Your task to perform on an android device: I'm thinking about taking a ship in January 2024 from Sao Paulo to South America for my holiday. Use the Trip.com app to look for a cruise vacation departing from Sao Paulo to South America in January 2024.
Image 0: 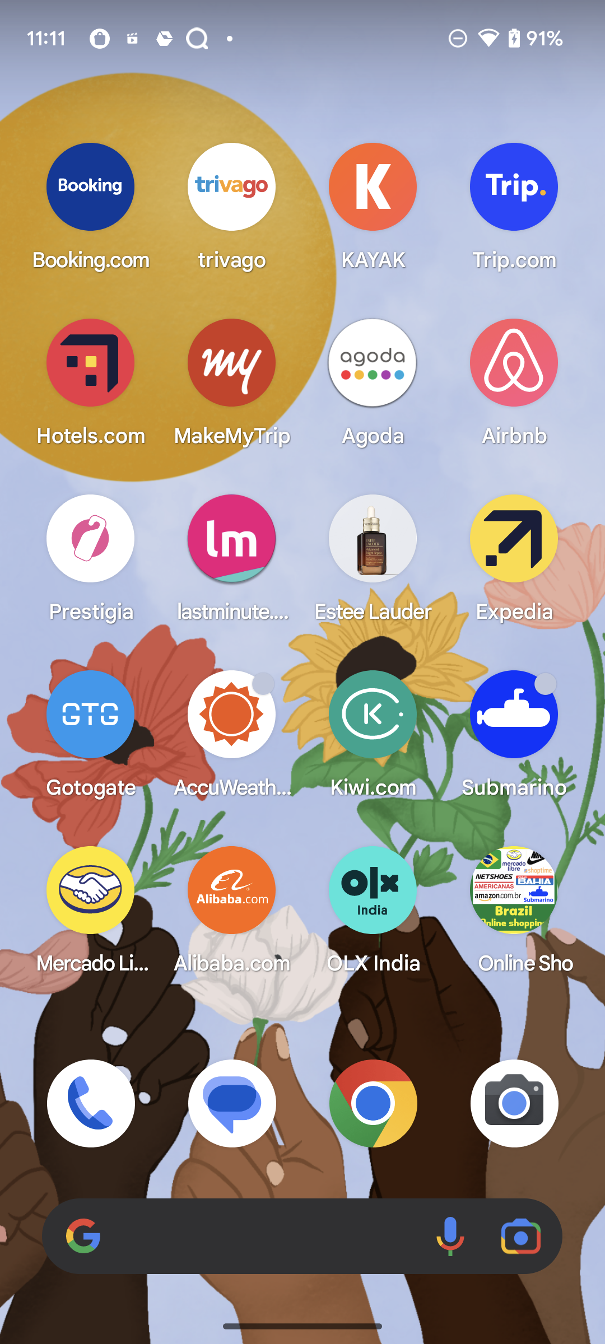
Open Trip.com App
Step 0: open app "Trip.com"
Image 1: 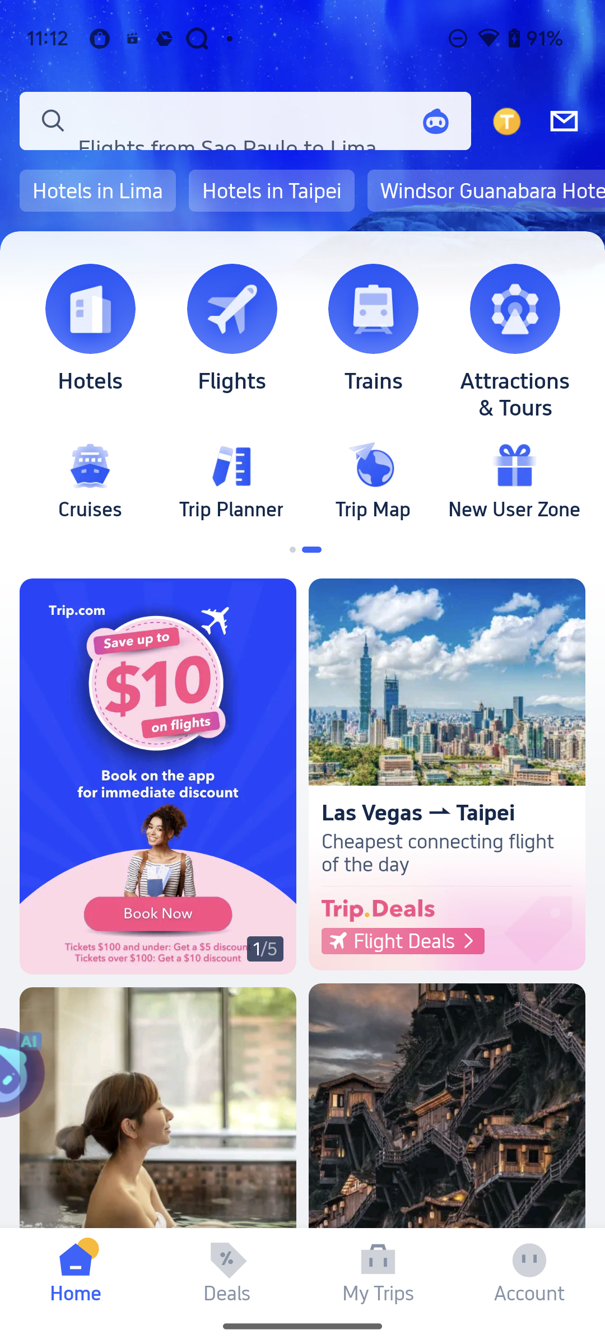
Click on the Cruises section
Step 1: click (90, 480)
Image 2: 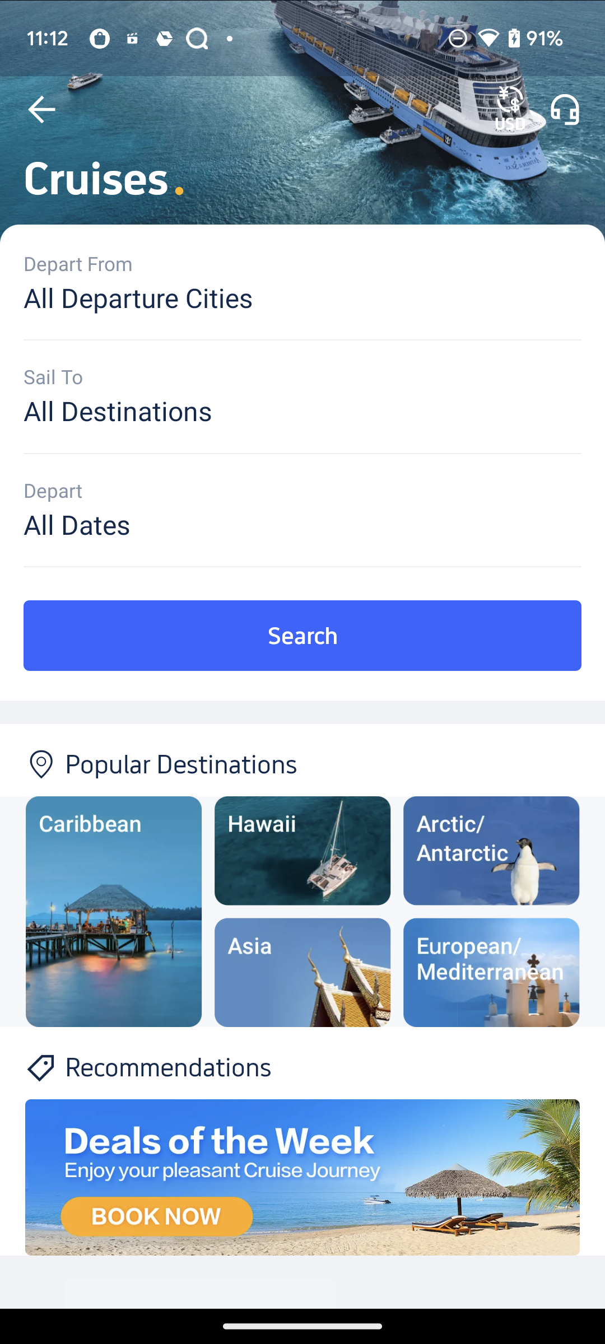
Click on depart from section
Step 2: click (302, 297)
Image 3: 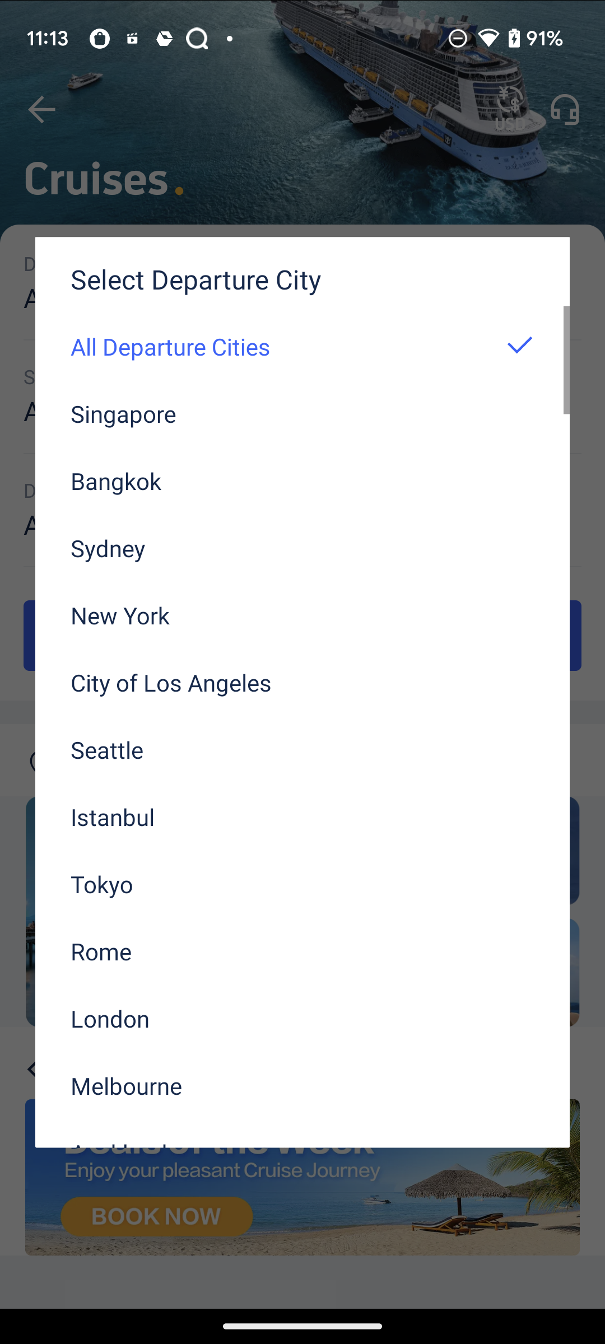
swipe up to see sao paulo
Step 3: scroll down
Image 4: 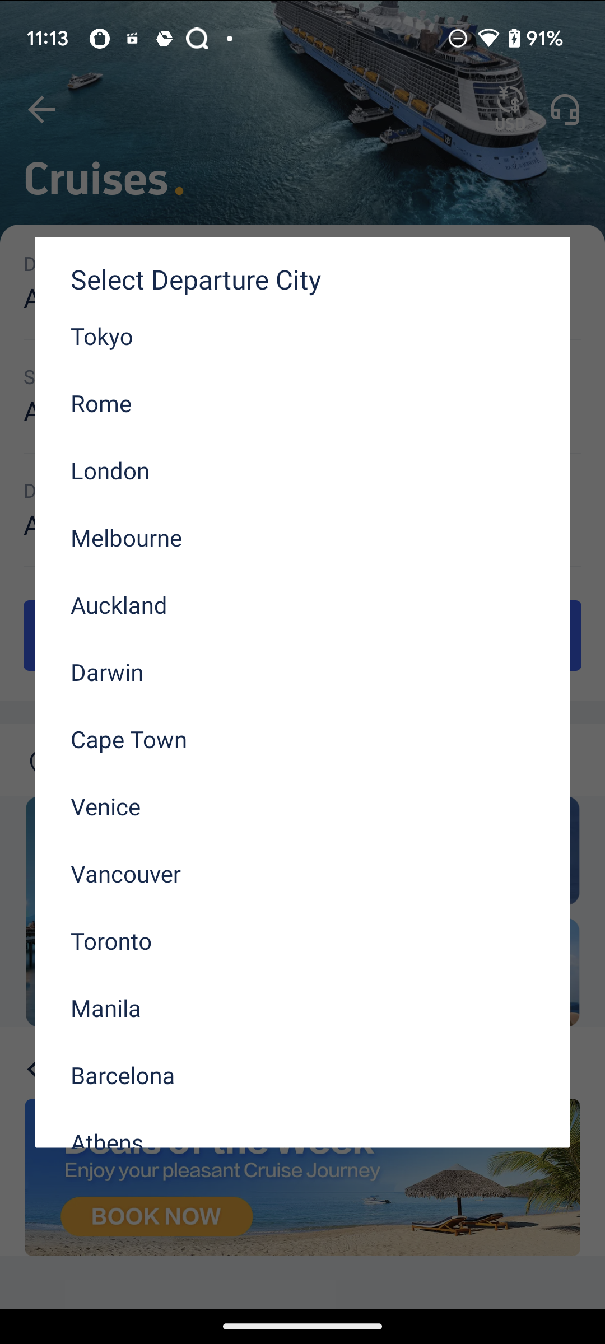
swipe up to see sao paulo
Step 4: scroll down
Image 5: 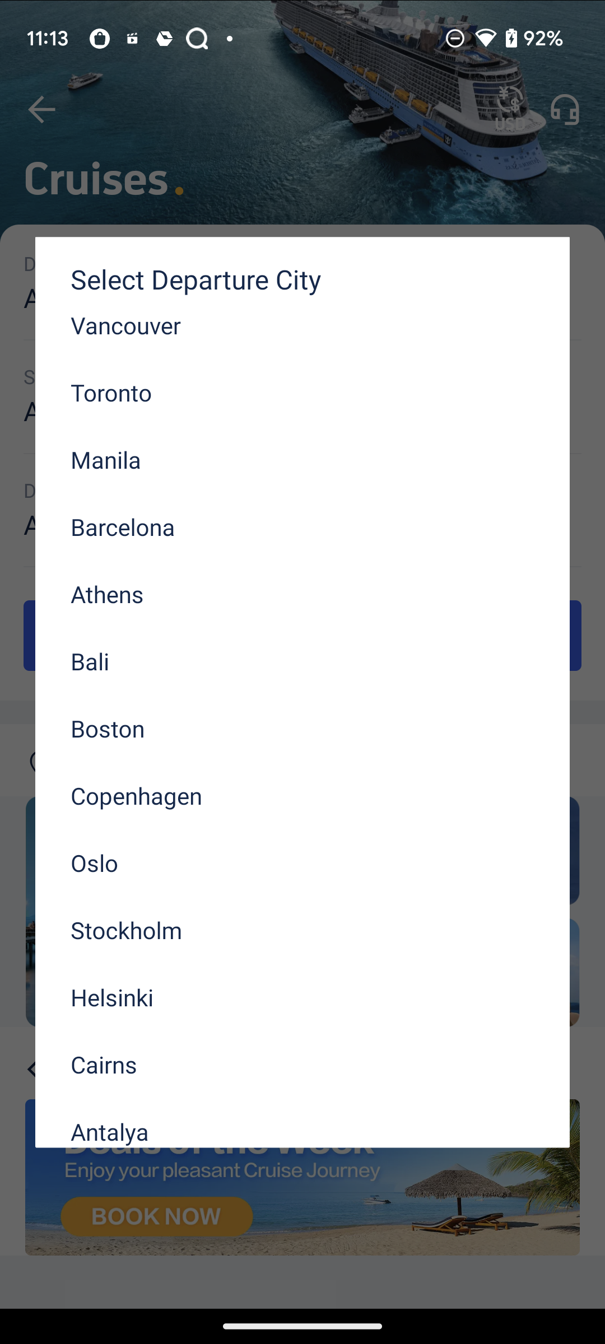
swipe up to see sao paulo
Step 5: scroll down
Image 6: 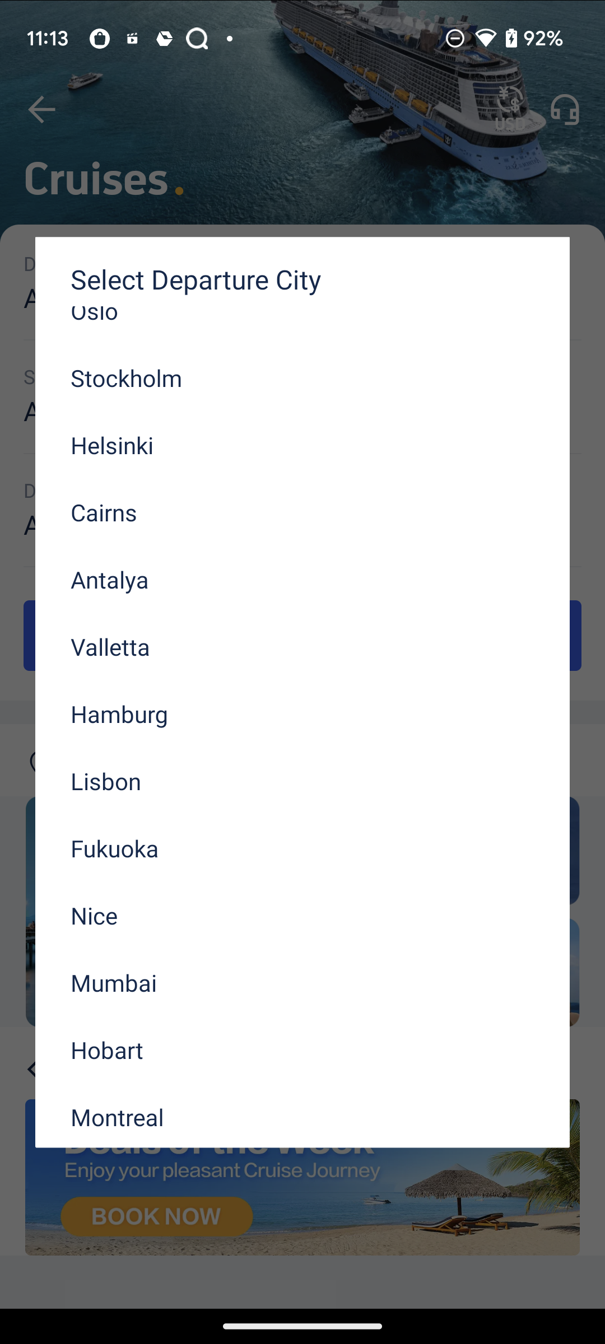
swipe up to see sao paulo
Step 6: scroll down
Image 7: 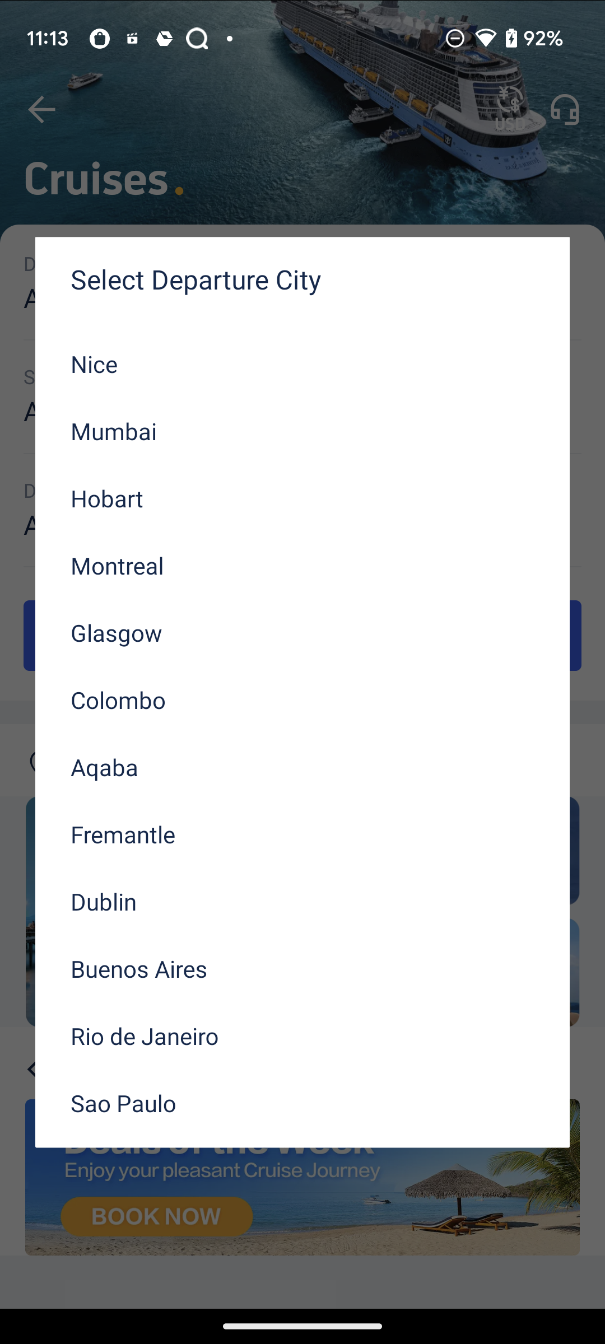
Select Departure City as Sao Paulo
Step 7: click (123, 1103)
Image 8: 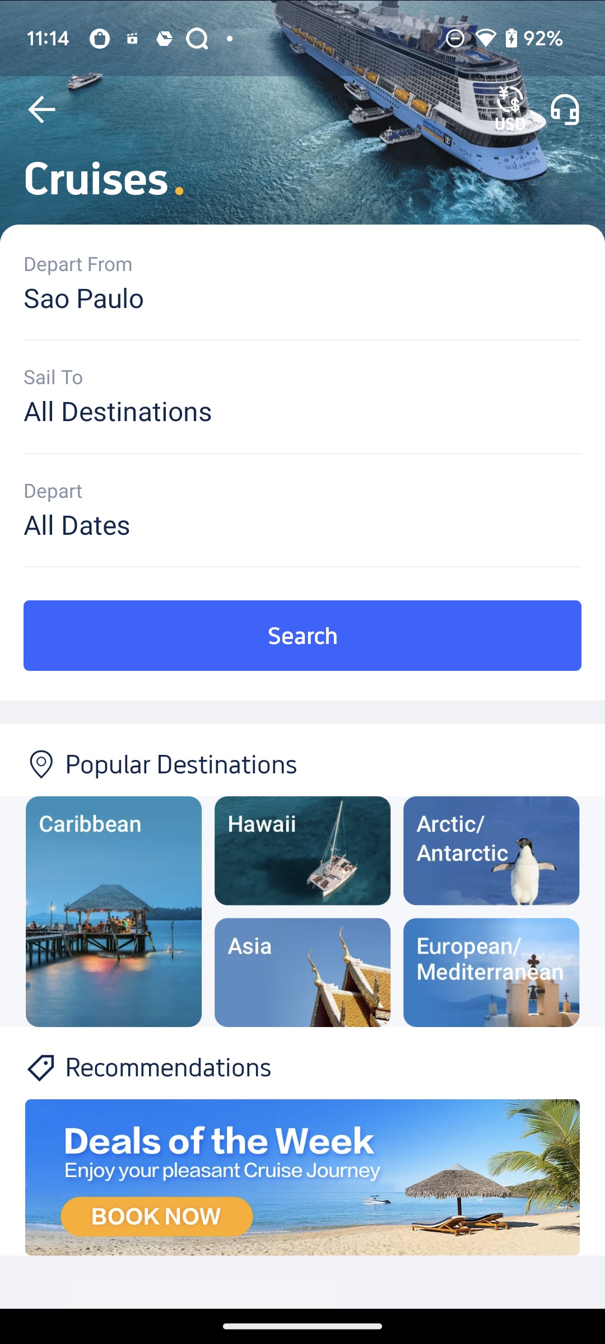
Click on sail to section
Step 8: click (302, 410)
Image 9: 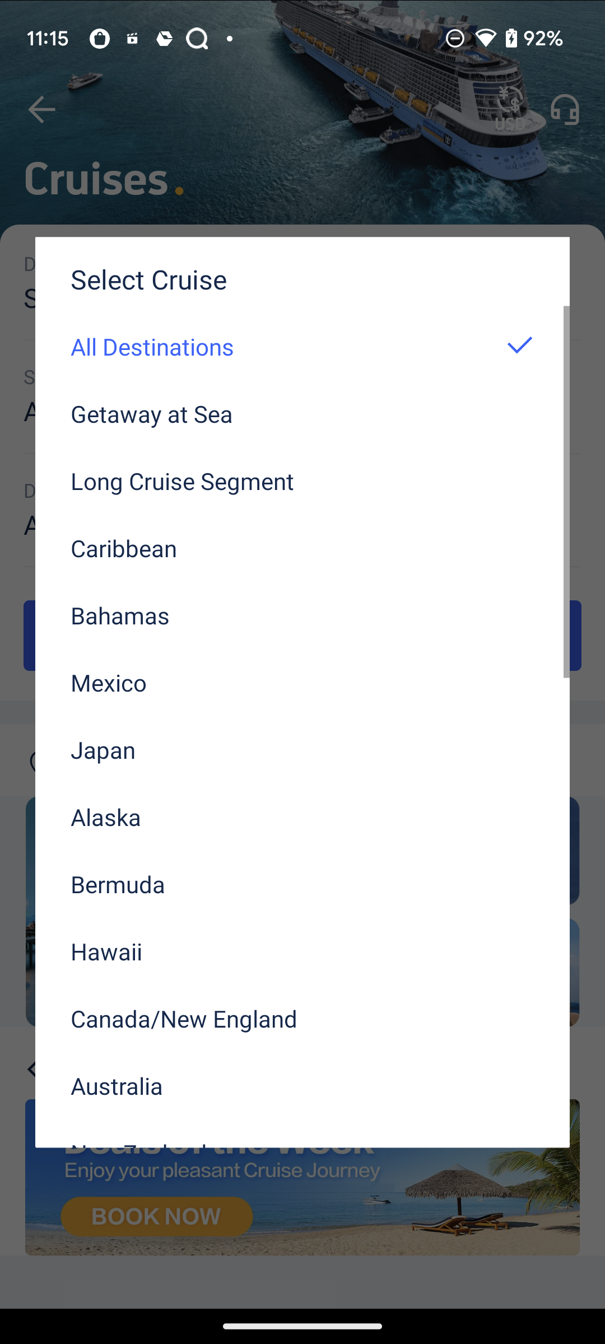
swipe up to see South America
Step 9: scroll down
Image 11: 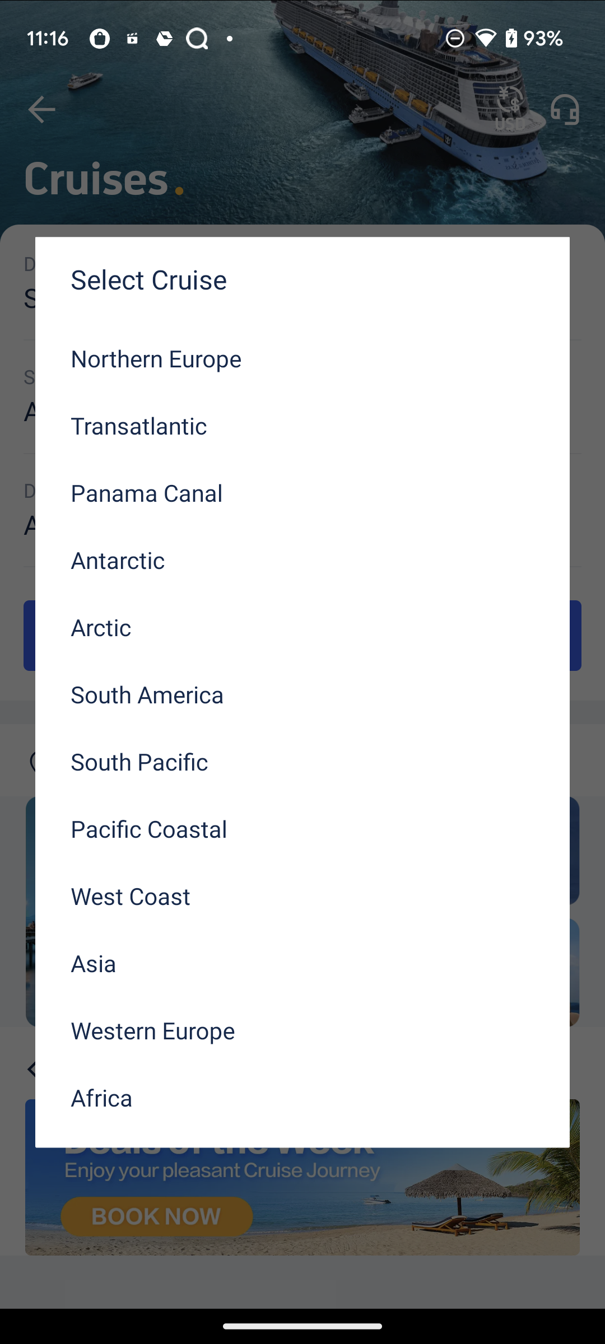
Select South America
Step 11: click (147, 694)
Image 13: 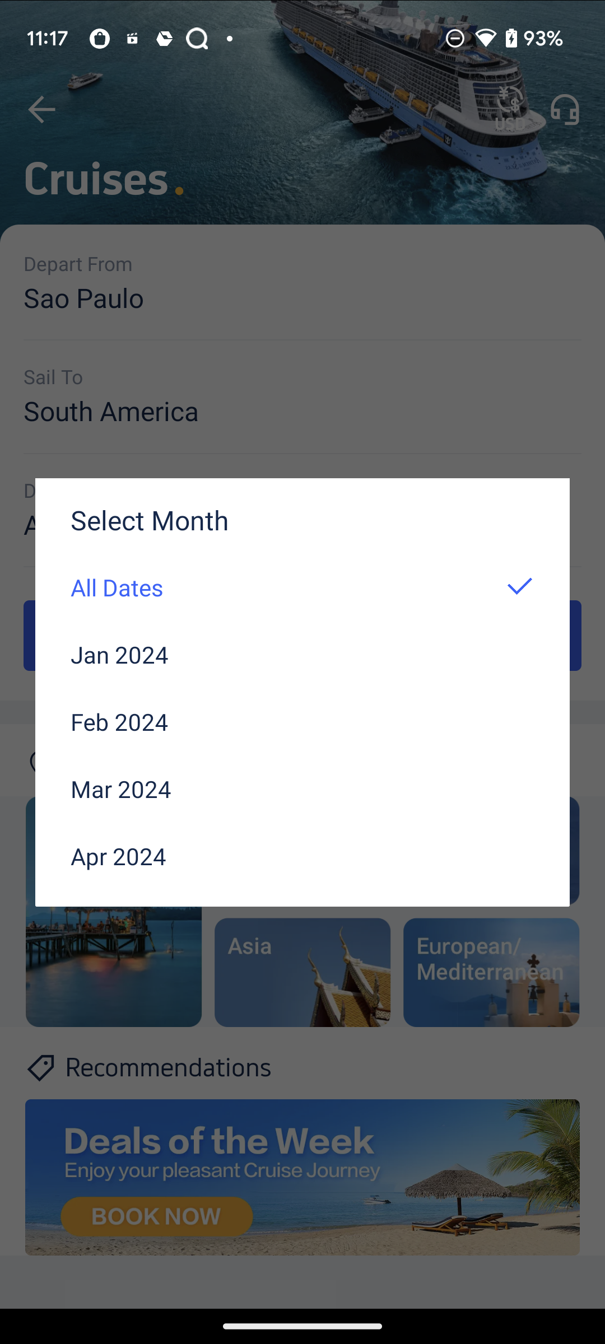
Select Month Jan 2024
Step 13: click (119, 654)
Image 14: 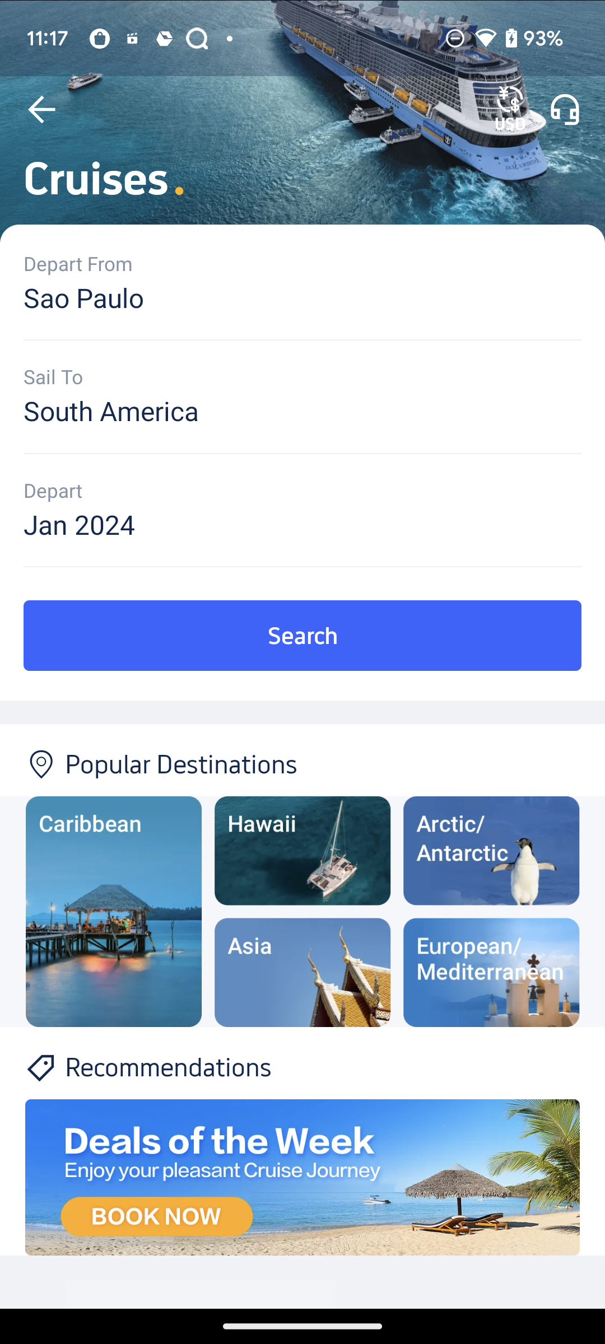
Click on the Search
Step 14: click (302, 635)
Image 15: 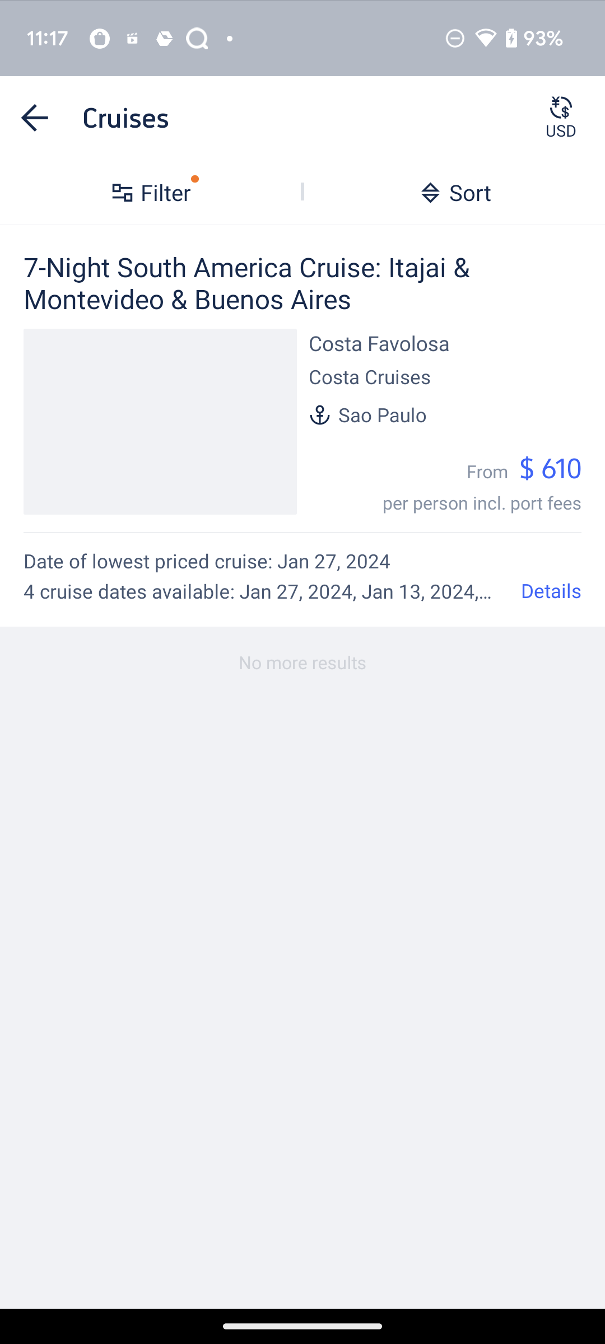
Click on the Search
Step 15: wait